Your task to perform on an android device: Open the IKEA app and read the reviews about Ektorp 3-seat sofa.
Image 0: 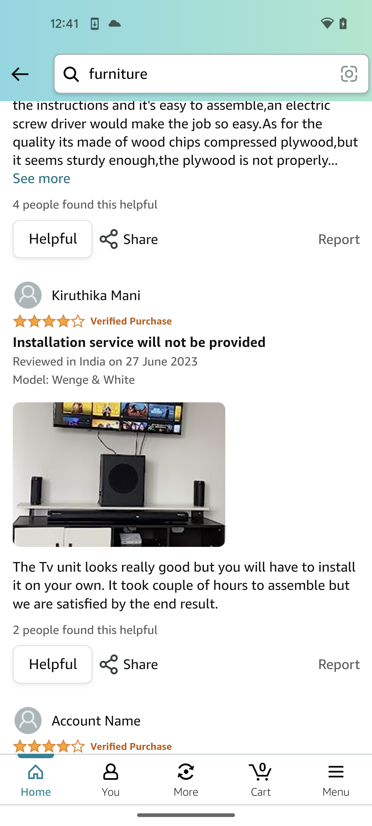
Open the ikea app
Step 0: open app "IKEA"
Image 1: 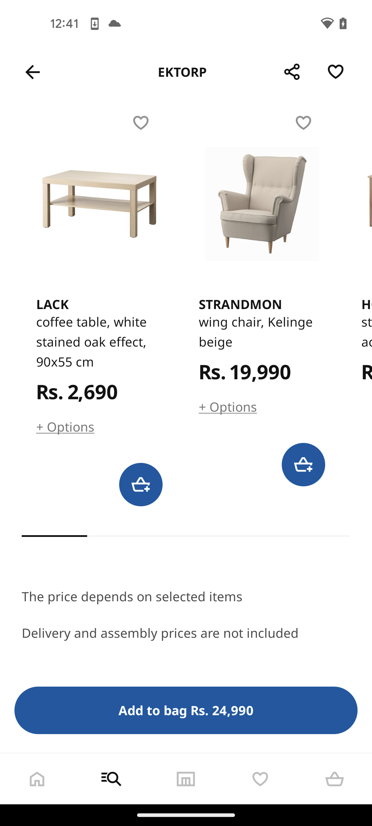
Swipe down to view the reviews
Step 1: scroll up
Image 2: 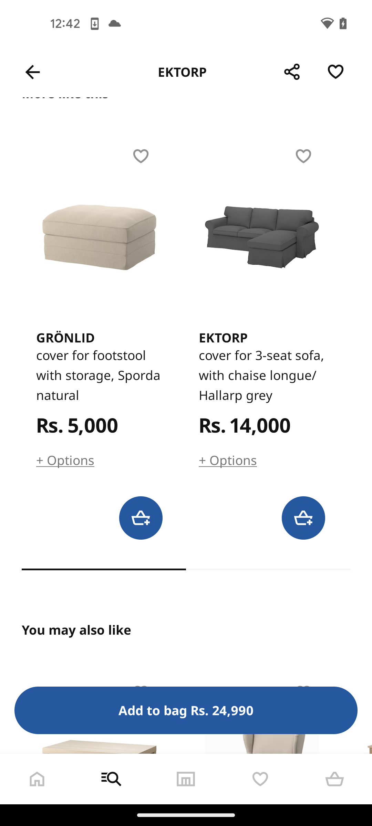
Swipe down to view the reviews
Step 2: scroll up
Image 3: 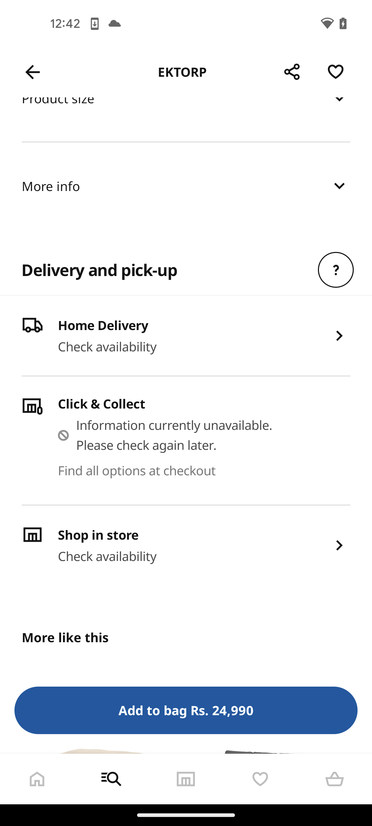
Swipe down to view the reviews
Step 3: scroll right
Image 4: 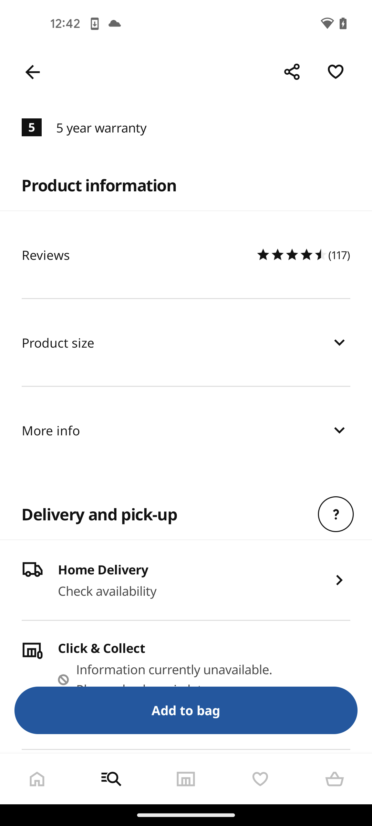
Click on the reviews option
Step 4: click (138, 255)
Image 5: 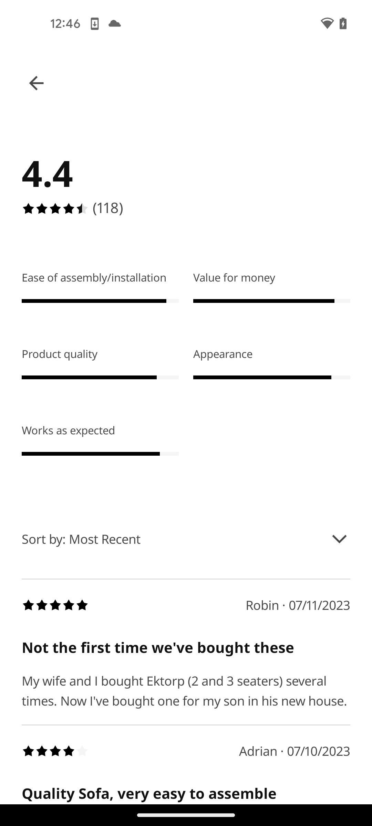
Swipe up to view more reviews
Step 5: scroll down
Image 6: 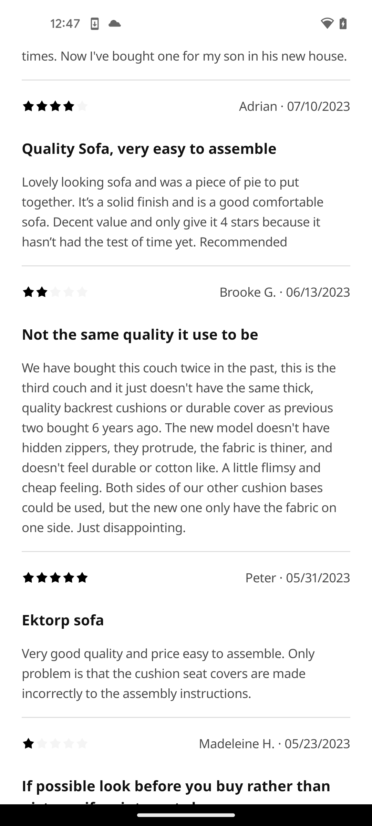
Swipe up to view more reviews
Step 6: scroll down